Your task to perform on an android device: Open the Peter England app, I would like to search for Green Graphic T-shirts for myself because I don't have a lot of options for casual wear.
Image 0: 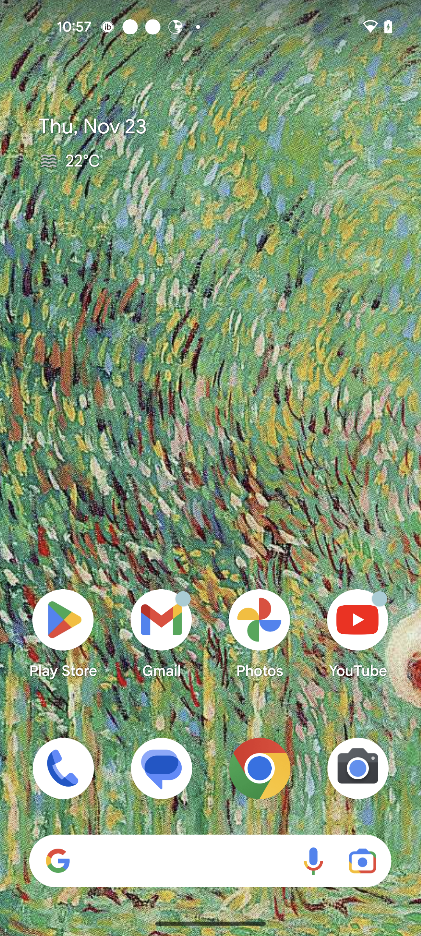
Open the Peter England app
Step 0: open app "Peter England"
Image 1: 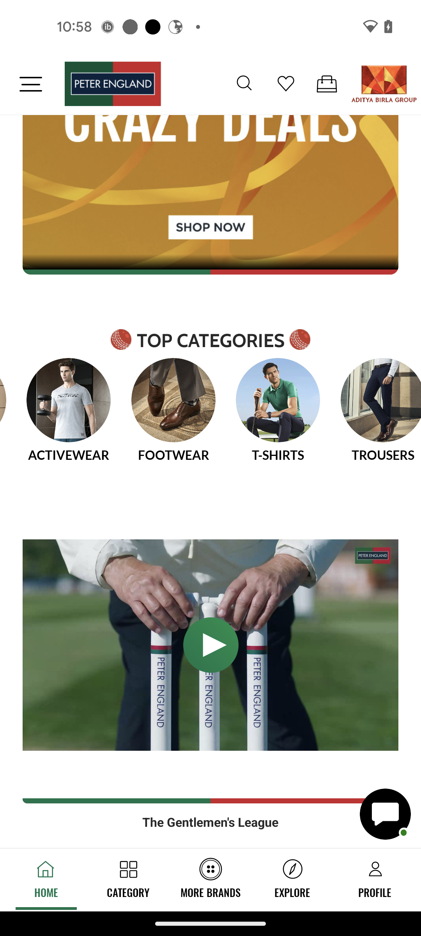
Swipe left the categories bar
Step 1: scroll right
Image 2: 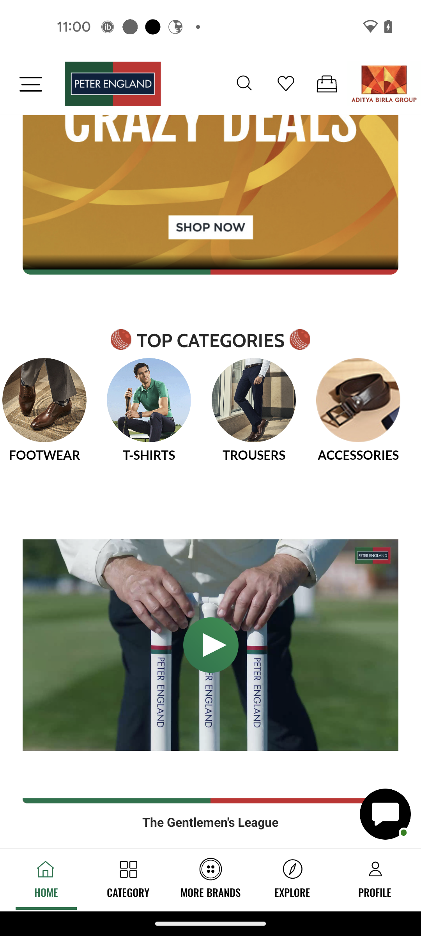
Open the T-Shirts category
Step 2: click (210, 482)
Image 3: 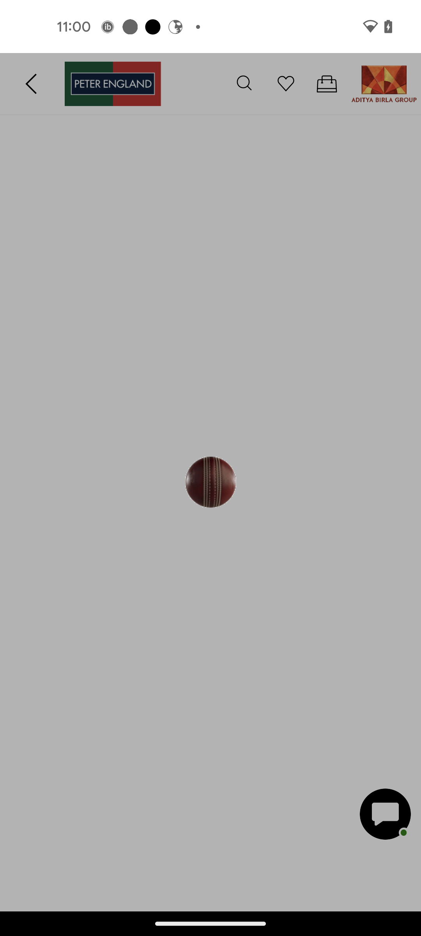
Open the T-Shirts category
Step 3: wait
Image 4: 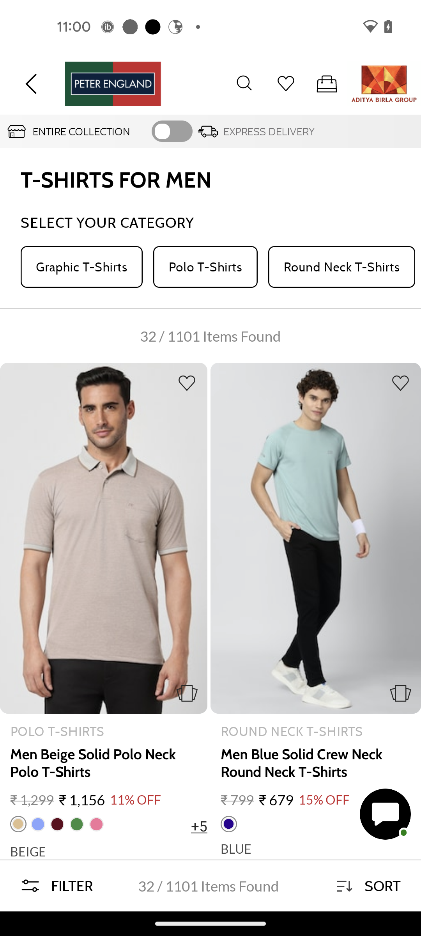
Click on the Filter icon at the bottom left corner of the screen
Step 4: click (72, 886)
Image 5: 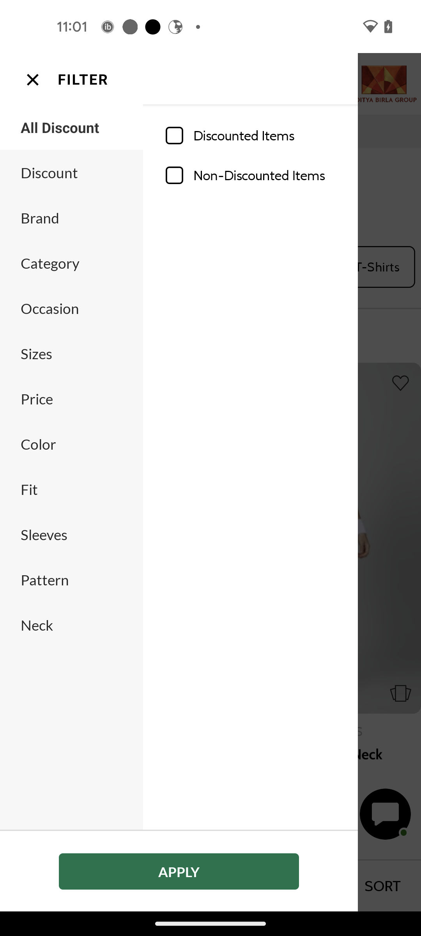
Click on the color filter
Step 5: click (38, 443)
Image 6: 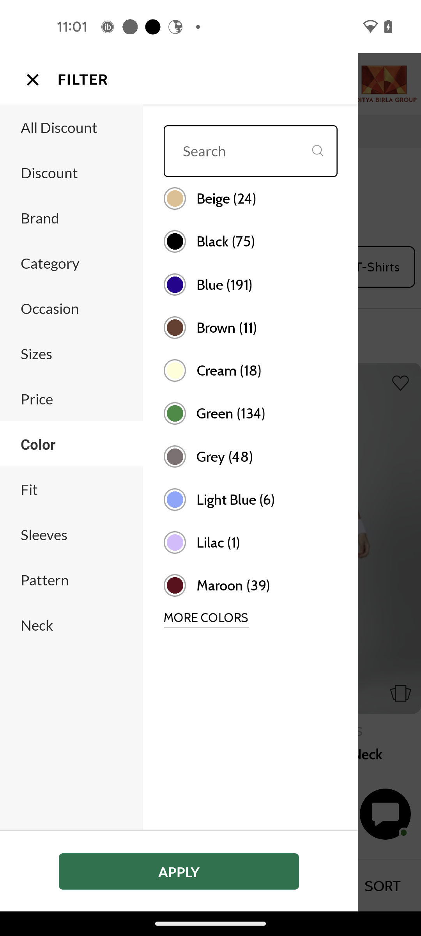
Select the green color
Step 6: click (231, 413)
Image 7: 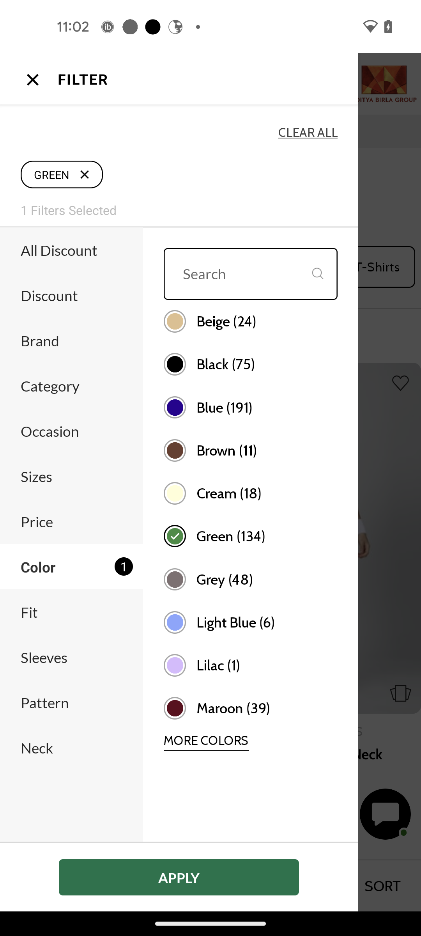
Click on the Apply button
Step 7: click (179, 877)
Image 8: 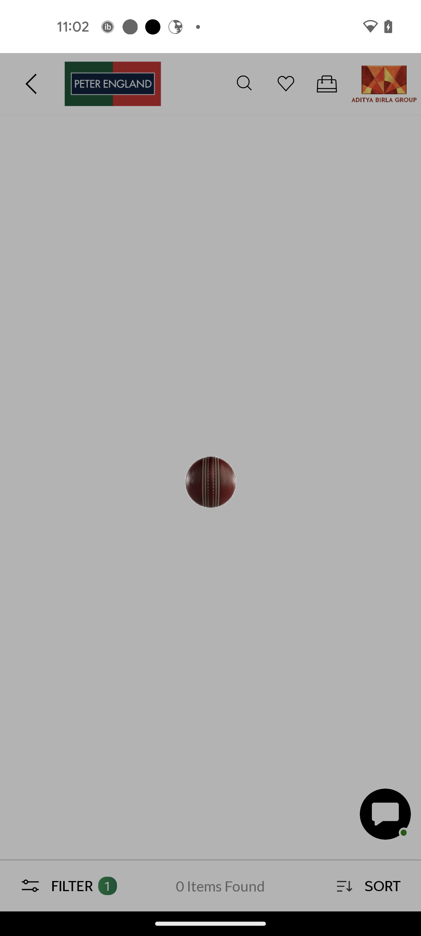
Click on the Apply button
Step 8: wait